Your task to perform on an android device: I will do the meditation daily to keep myself fit and healthy, so open the "Learn how to meditate in 7 days" audio for me as a beginner on the Insight app.
Image 0: 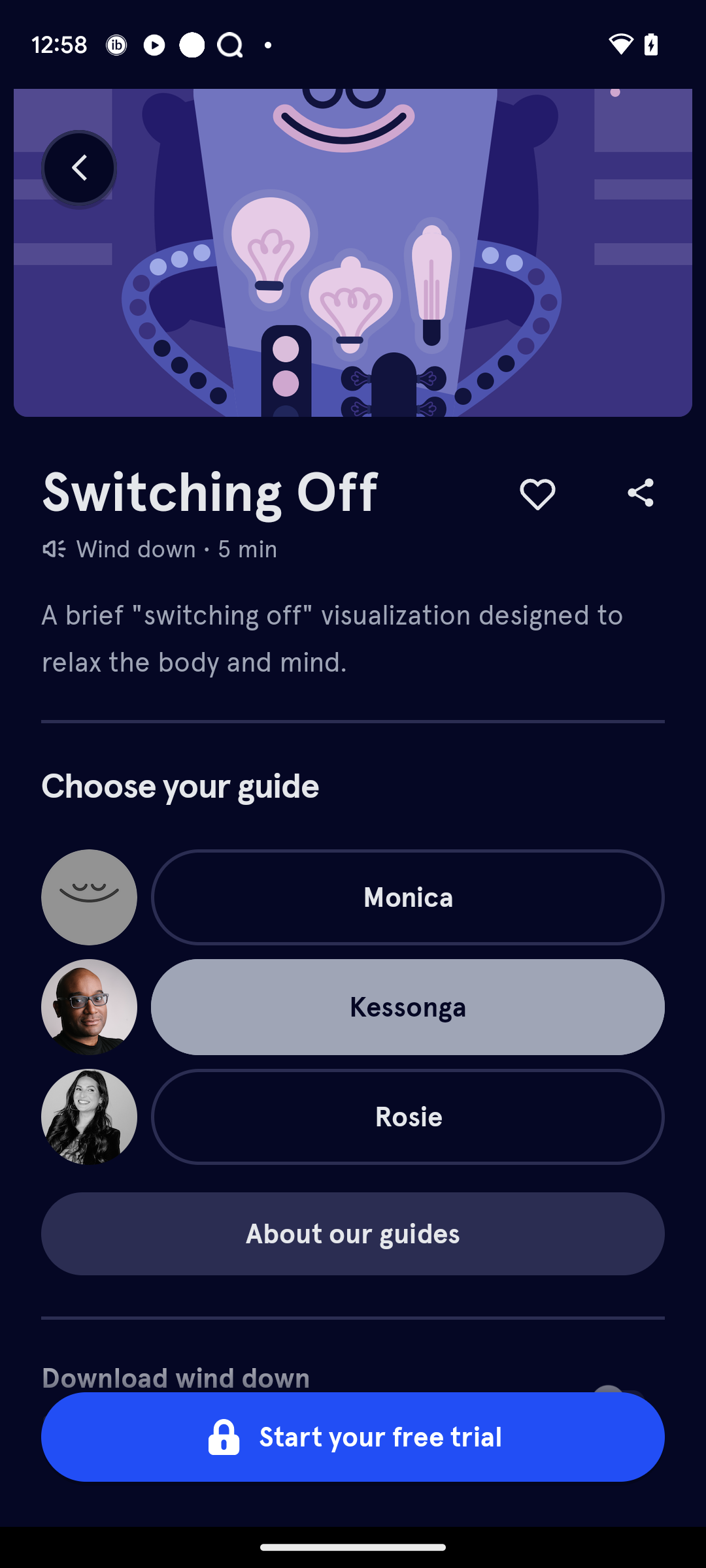
Open the Insight Timer app.
Step 0: open app "Insight Timer"
Image 2: 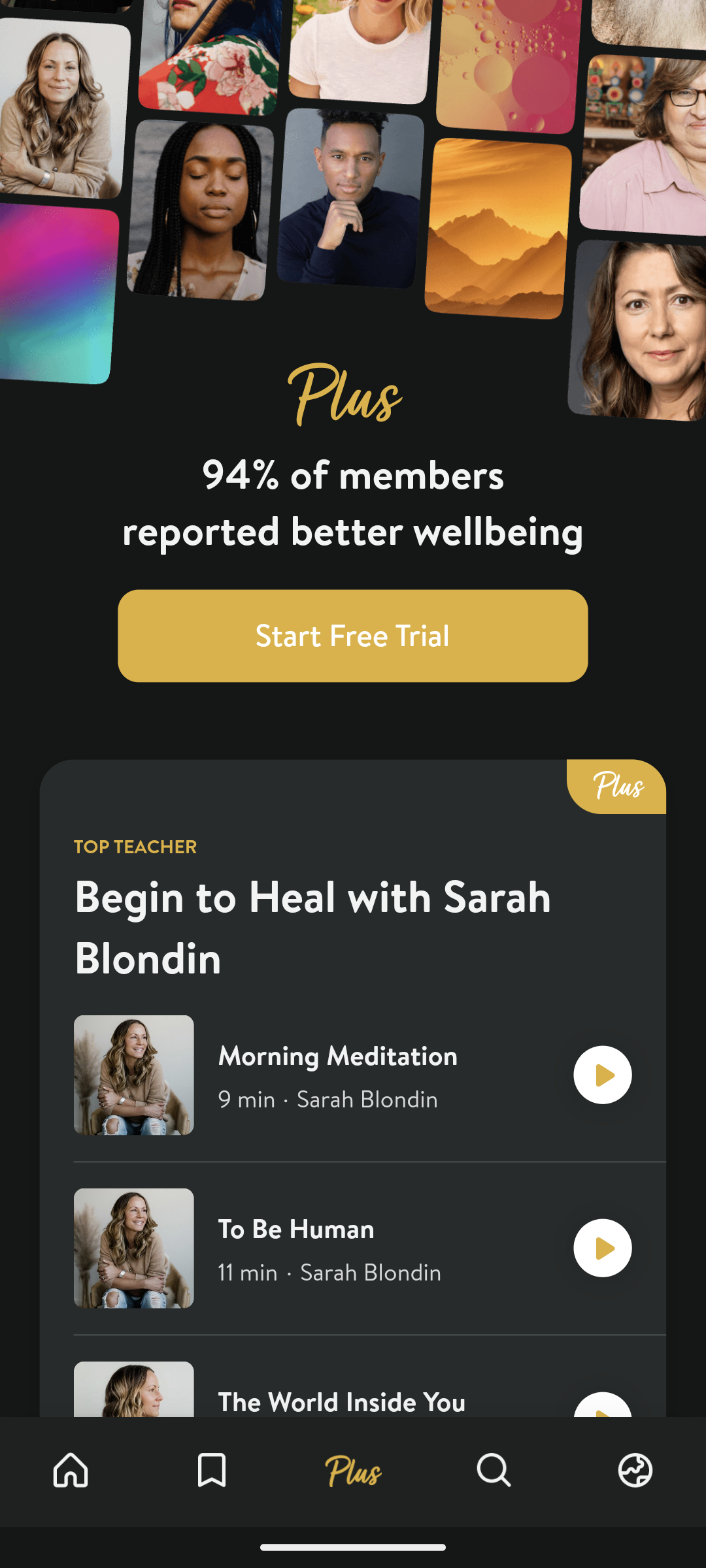
Click on the search icon at the bottom.
Step 2: click (494, 1471)
Image 3: 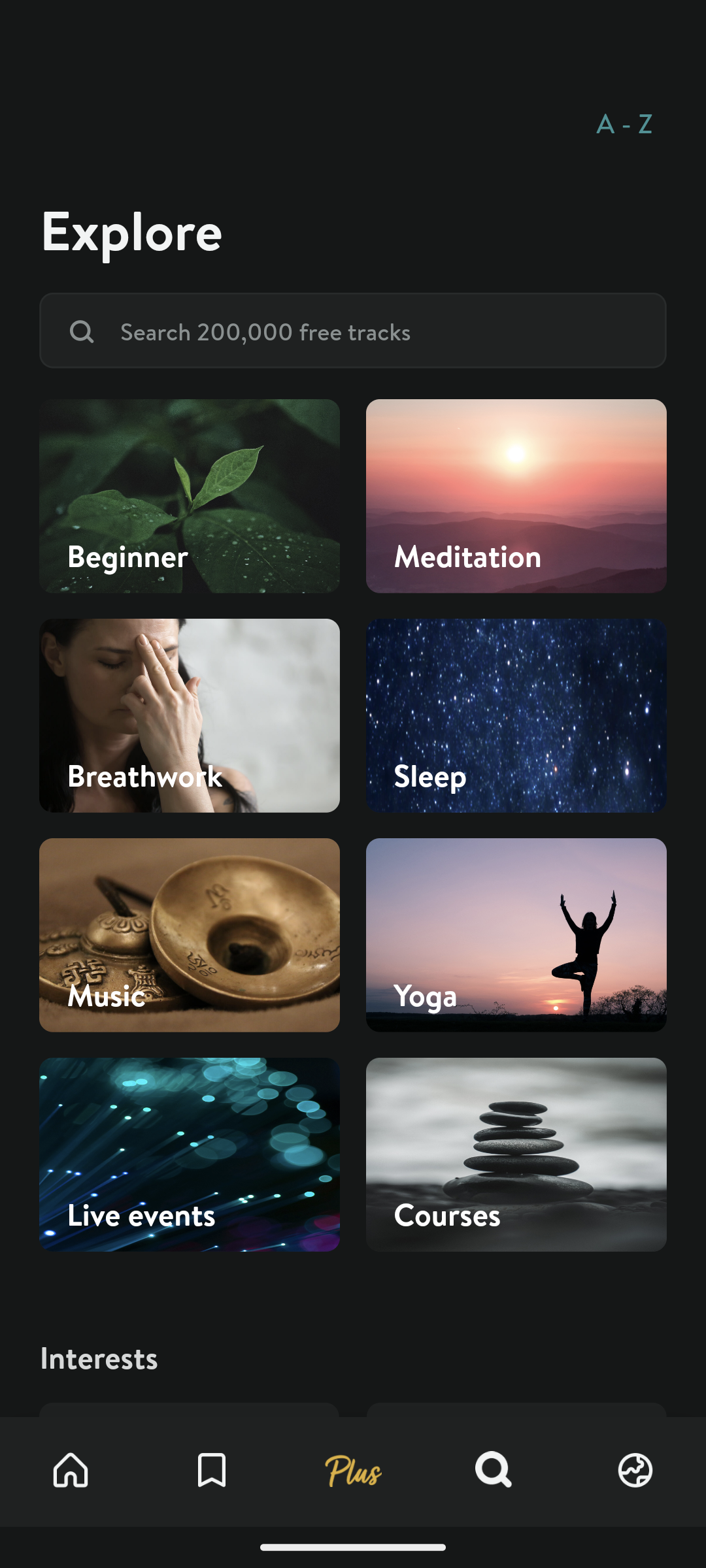
open the Beginner tab.
Step 3: click (190, 496)
Image 4: 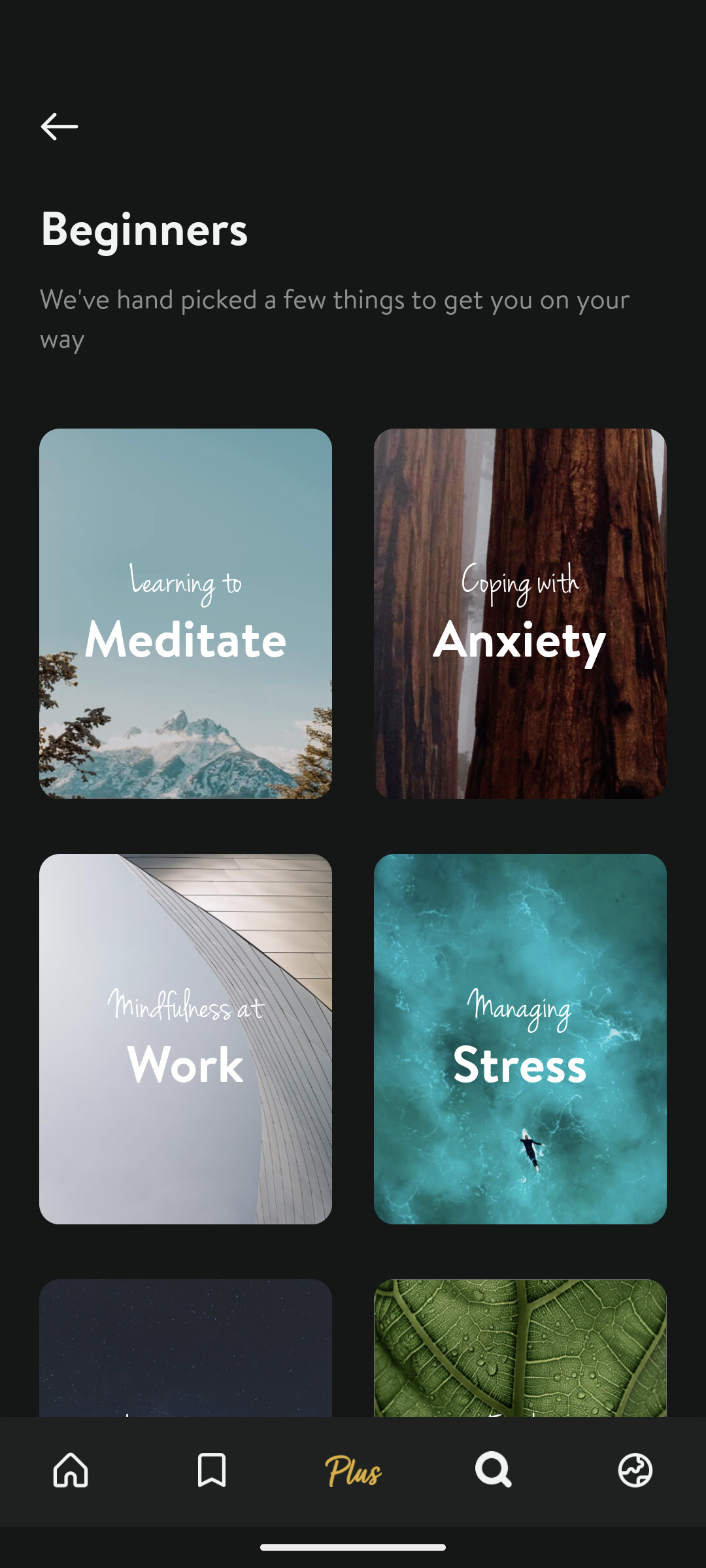
Select the tab "Meditation".
Step 4: click (186, 613)
Image 5: 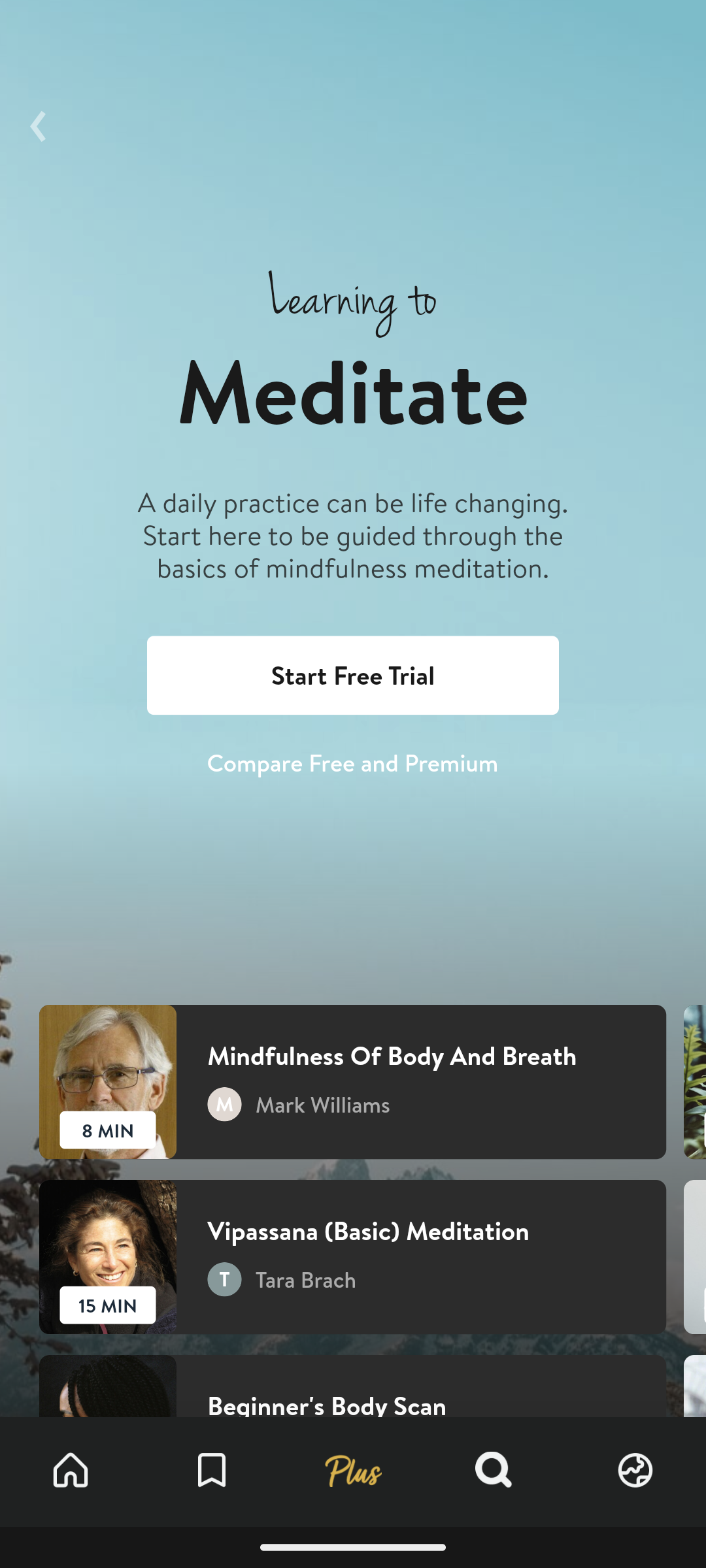
Scroll up
Step 5: scroll down
Image 6: 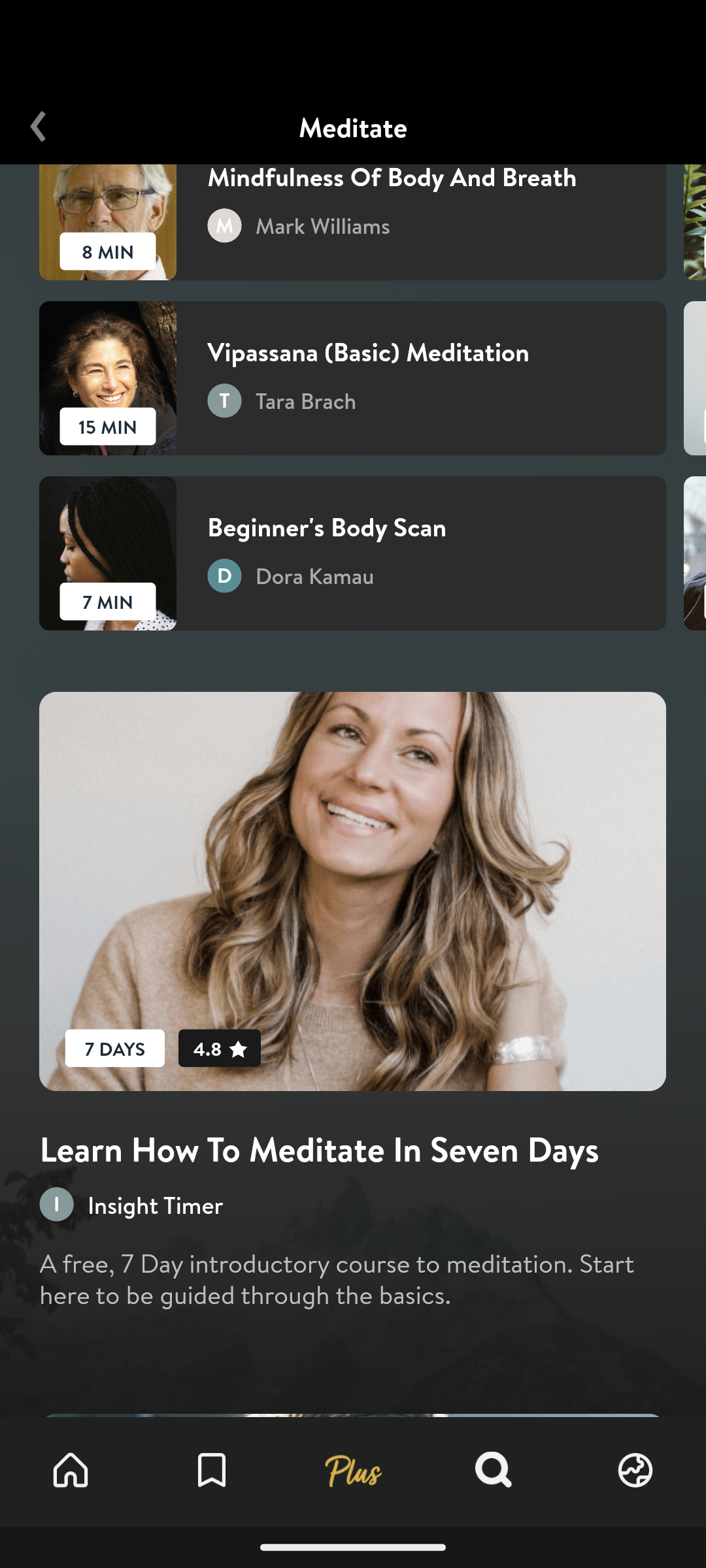
Open the video "Learn how to Meditate in seven days".
Step 6: click (353, 900)
Image 7: 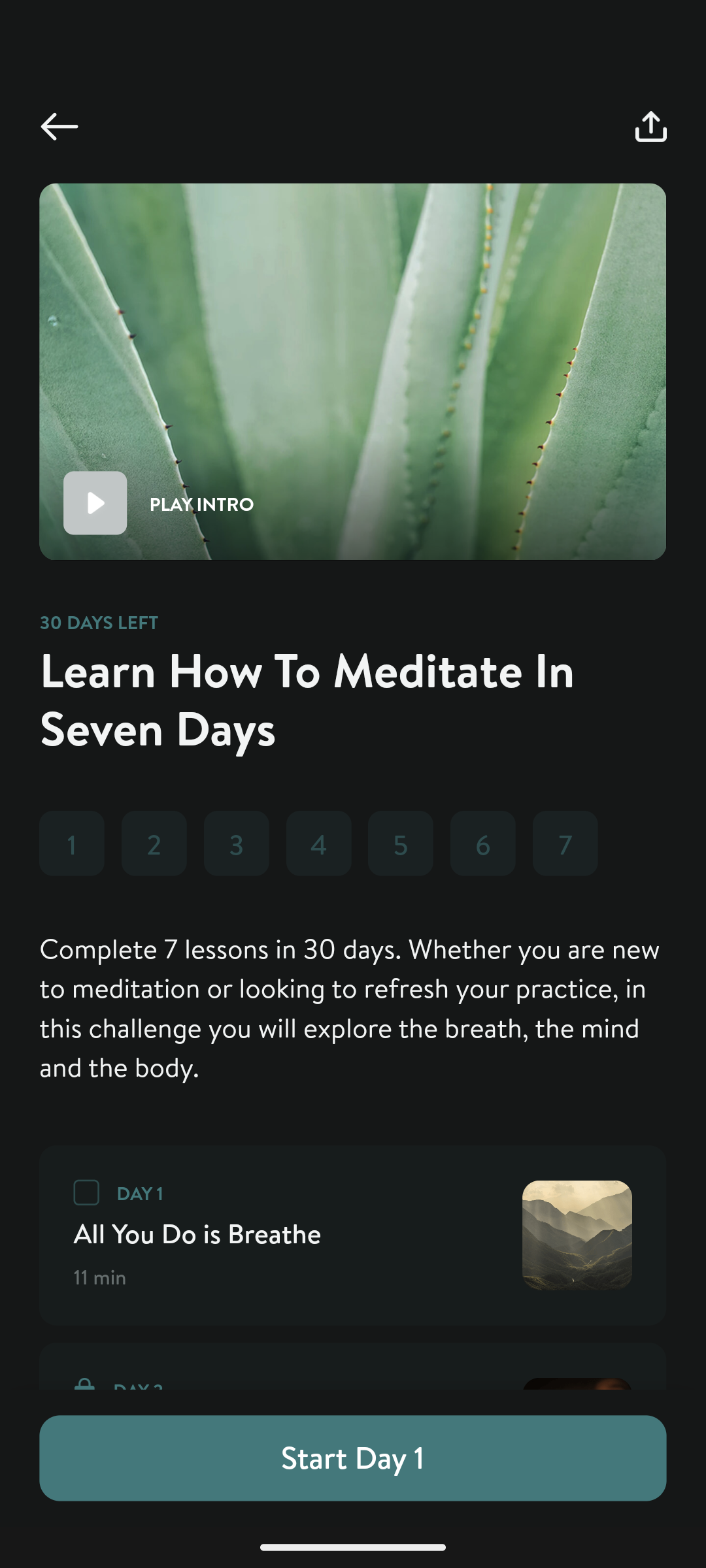
Click on the tab Start Day 1 at the bottom.
Step 7: click (353, 1458)
Image 8: 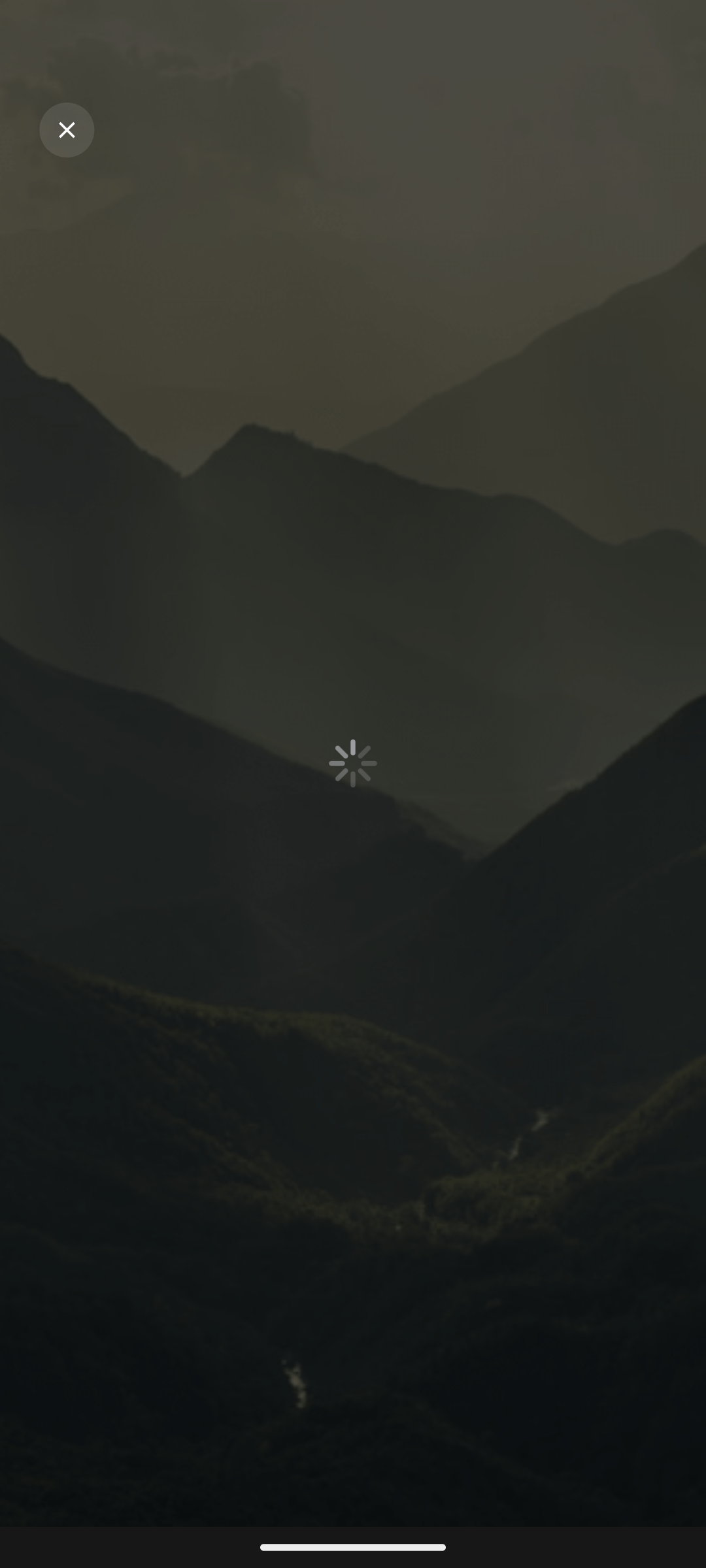
Click on the tab Start Day 1 at the bottom.
Step 8: wait
Image 9: 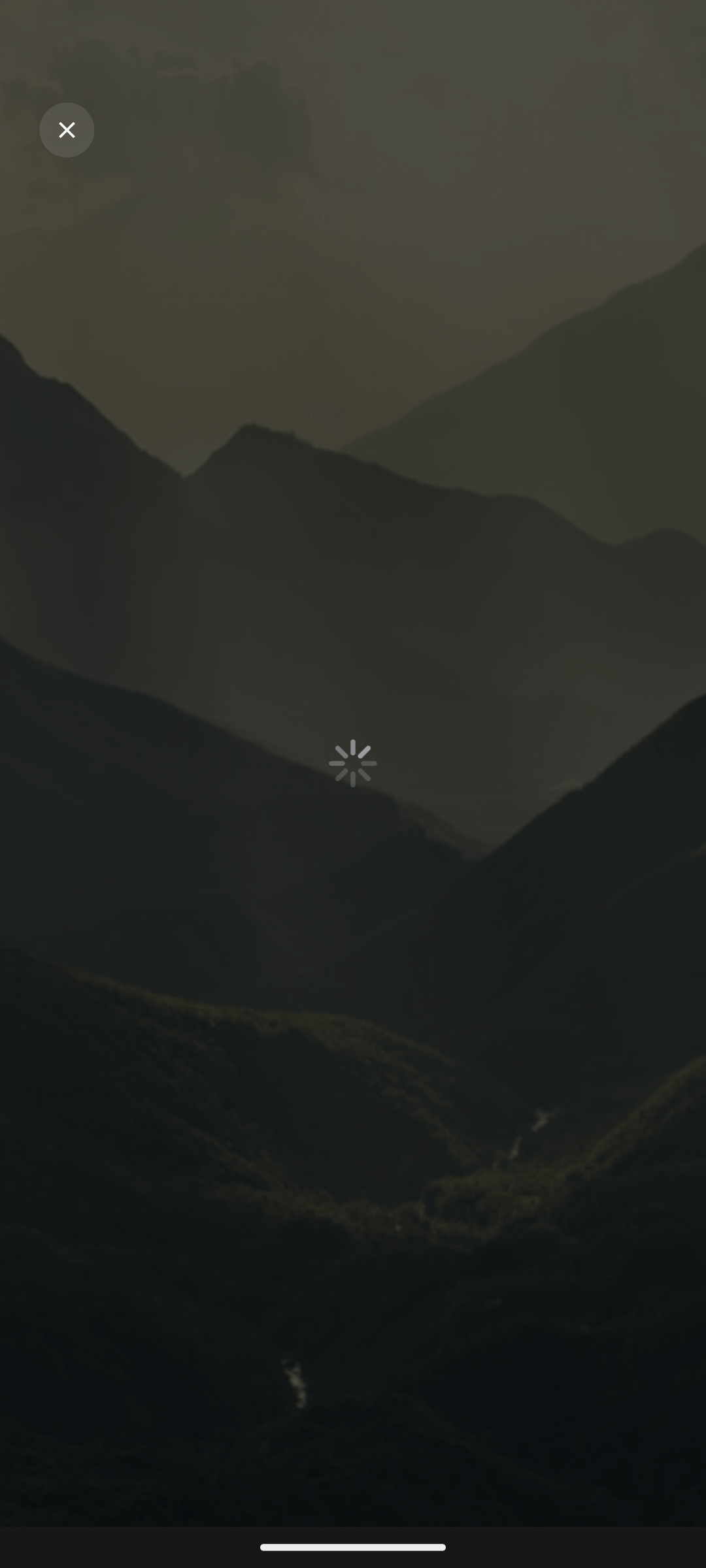
Click on the tab Start Day 1 at the bottom.
Step 9: wait
Image 10: 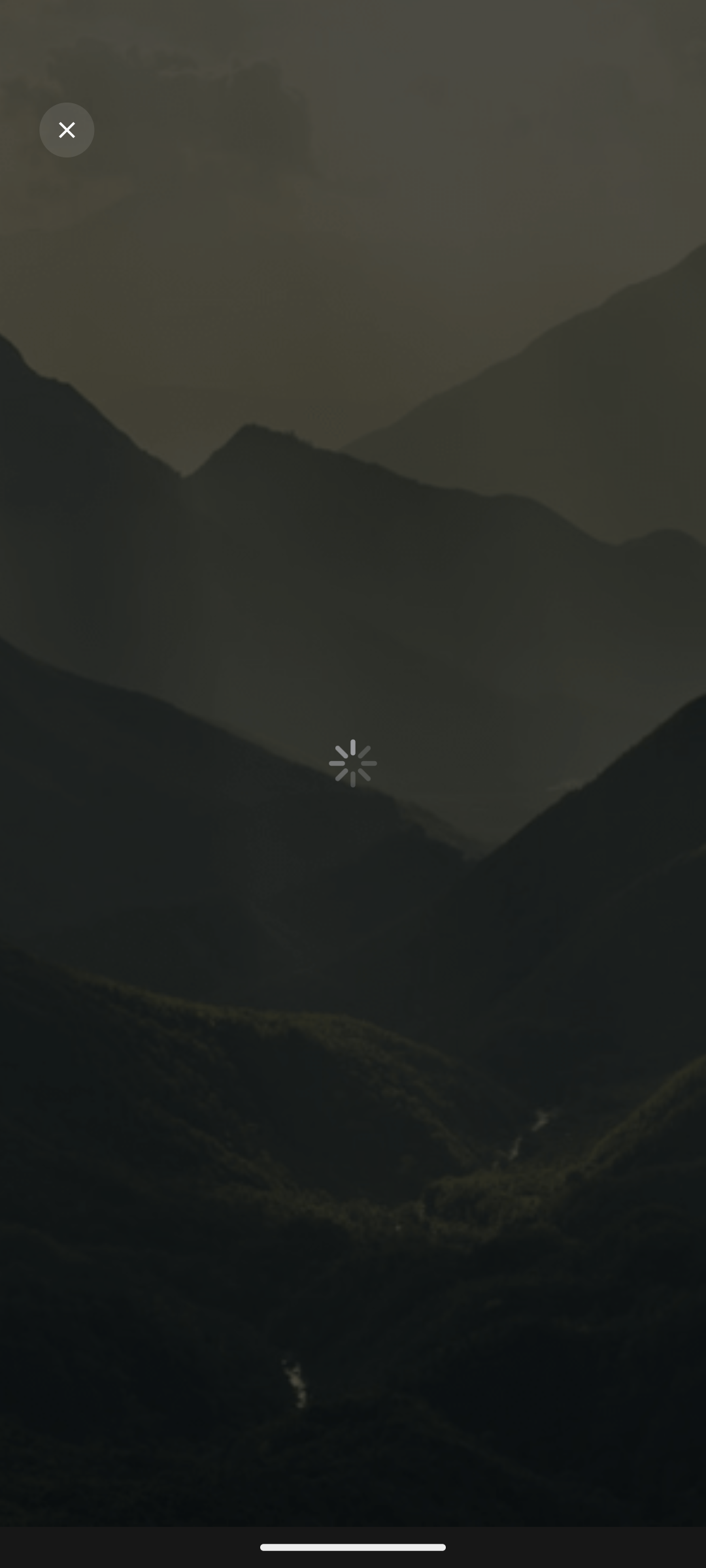
Click on the tab Start Day 1 at the bottom.
Step 10: wait